Your task to perform on an android device: Start tracking my walking activity on the Fit app.
Image 0: 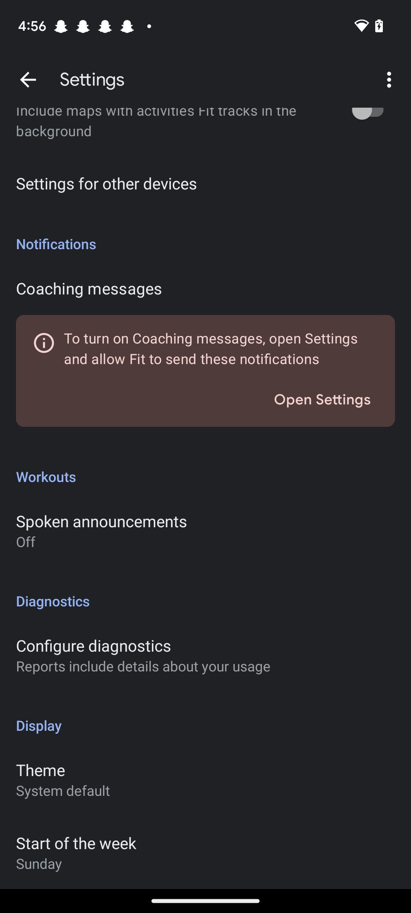
Go back to the previous page.
Step 0: press back button
Image 1: 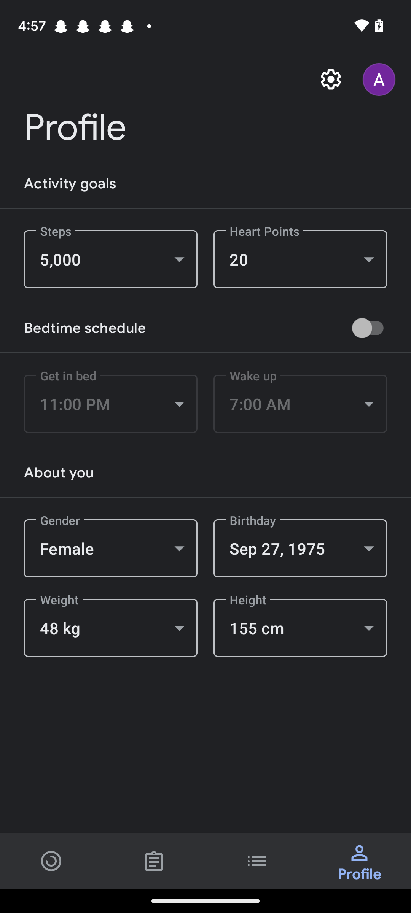
Click on the bottom left corner of the screen.
Step 1: click (51, 861)
Image 2: 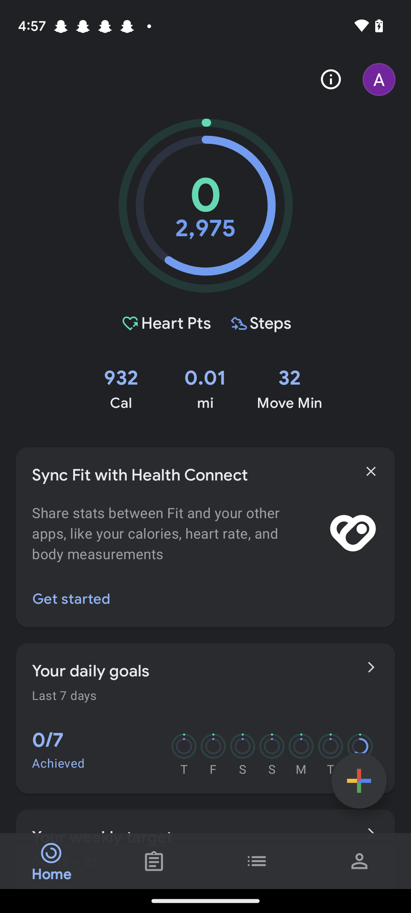
click on the + icon at the bottom right side.
Step 2: click (359, 781)
Image 3: 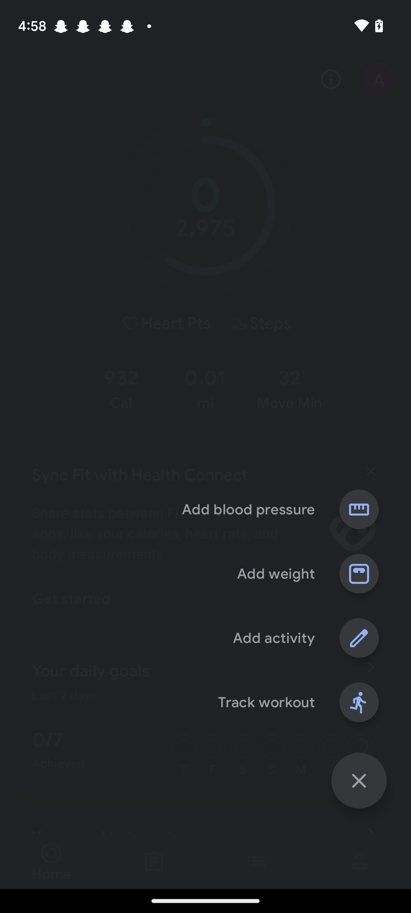
click on the Track Workout tab.
Step 3: click (358, 702)
Image 4: 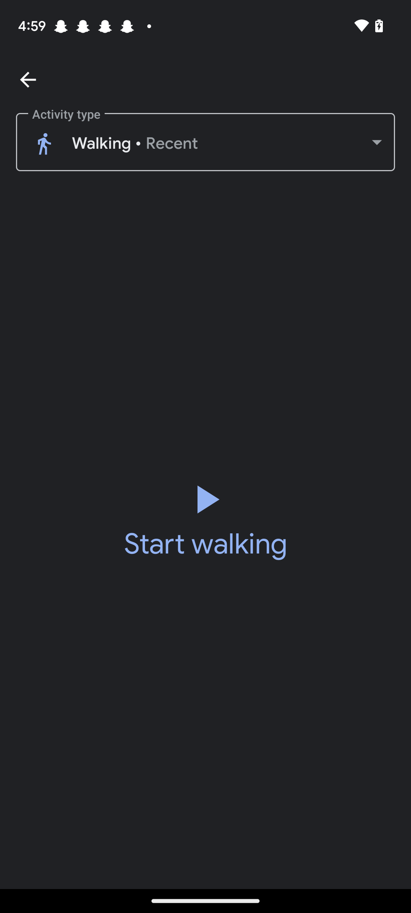
Click on the "Start Walking" tab.
Step 4: click (205, 520)
Image 5: 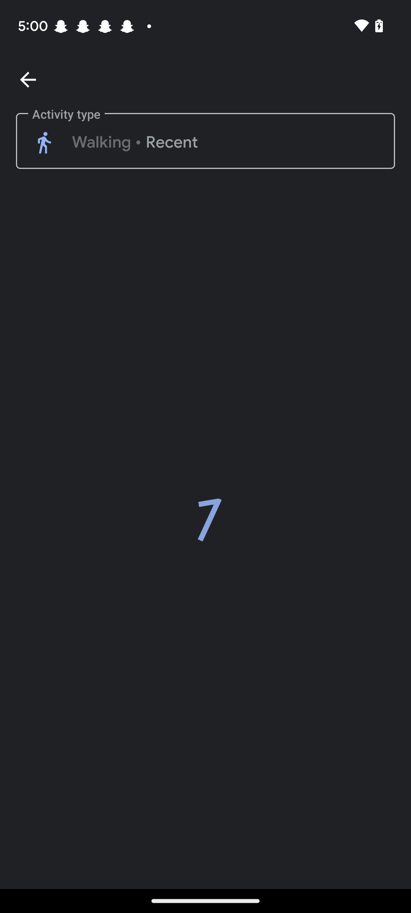
Click on the "Start Walking" tab.
Step 5: wait